Your task to perform on an android device: Compare the various aspects of O-Celar Easywring with other types of products in the Ubuy app.
Image 1: 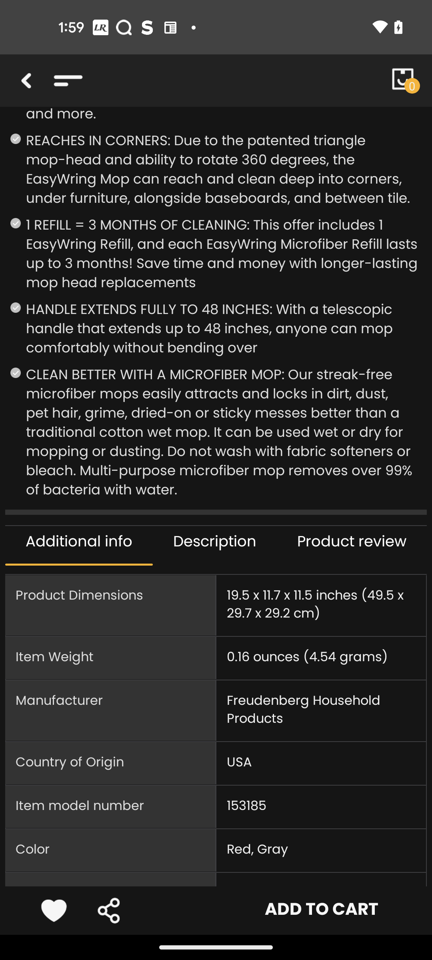
Swipe up to view related product
Step 1: scroll down
Image 2: 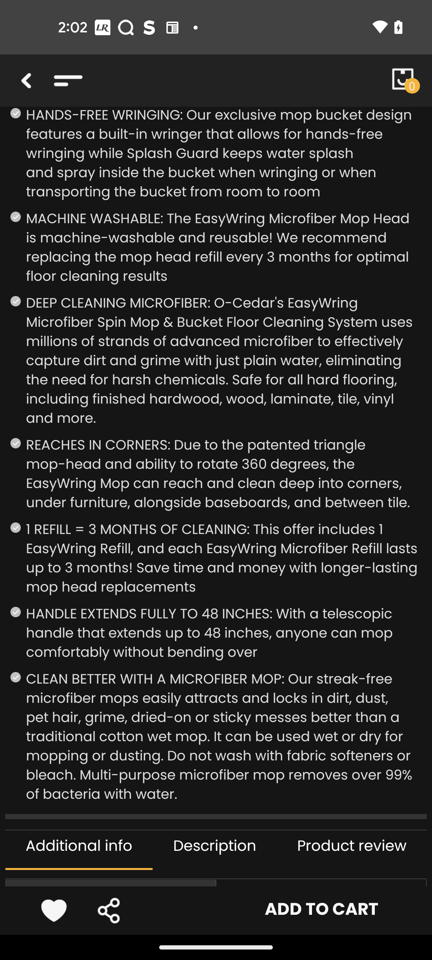
Swipe up to view related product
Step 2: scroll down
Image 3: 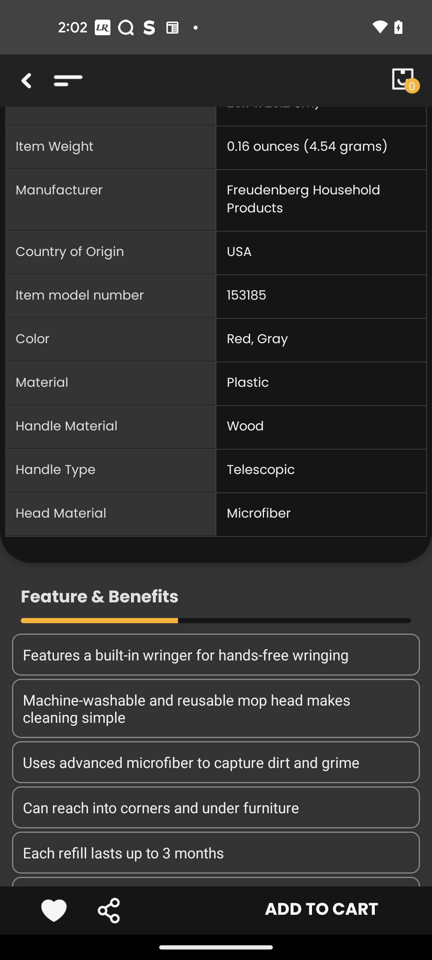
Swipe up to view related product
Step 3: scroll down
Image 4: 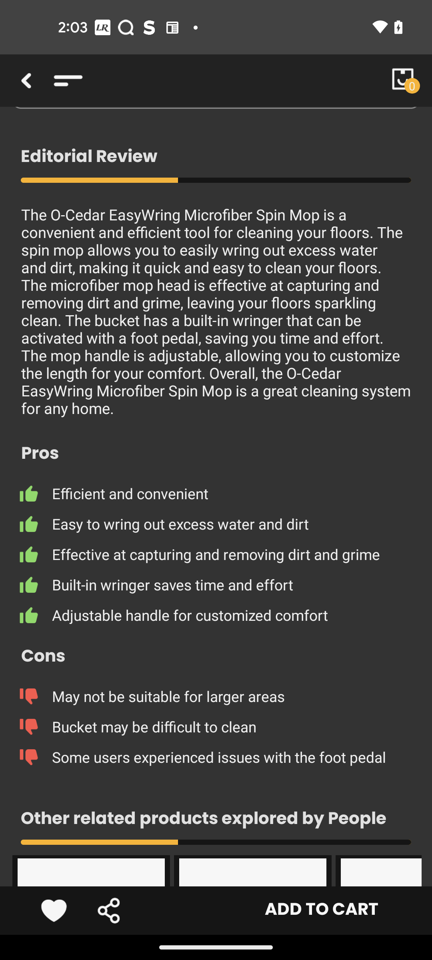
Swipe up to view related product
Step 4: scroll down